Your task to perform on an android device: On the Citymapper app, show me the  train schedules of the first Intercity train from Amsterdam central station to Delft station.
Image 0: 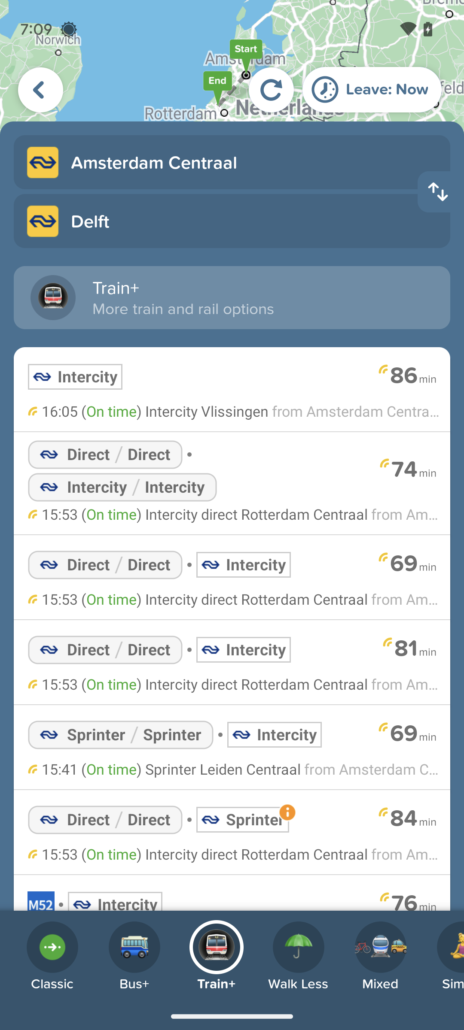
Click on the first train.
Step 0: click (232, 302)
Image 1: 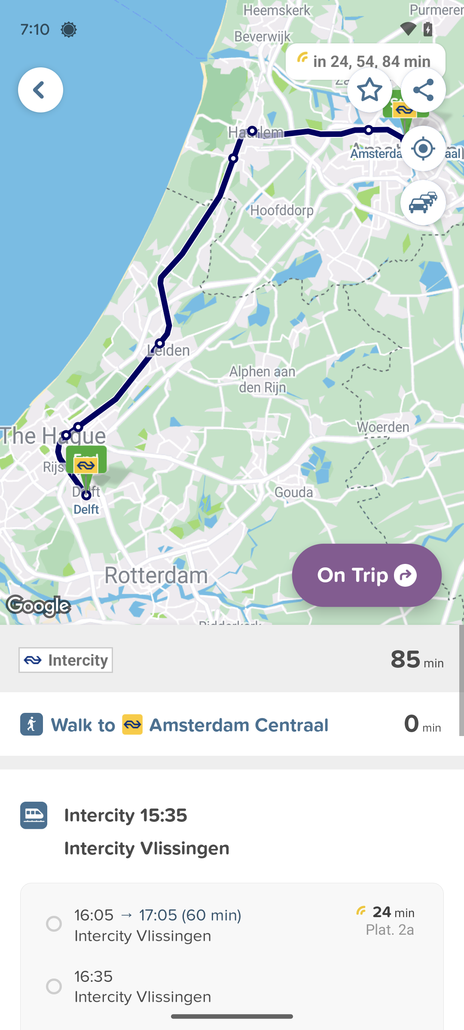
Scroll up to view the details.
Step 1: scroll down